Your task to perform on an android device: Adidas is my favorite brand, so look at for women's walking shoes with Adidas under the brand filter in the Flipkart app.
Image 0: 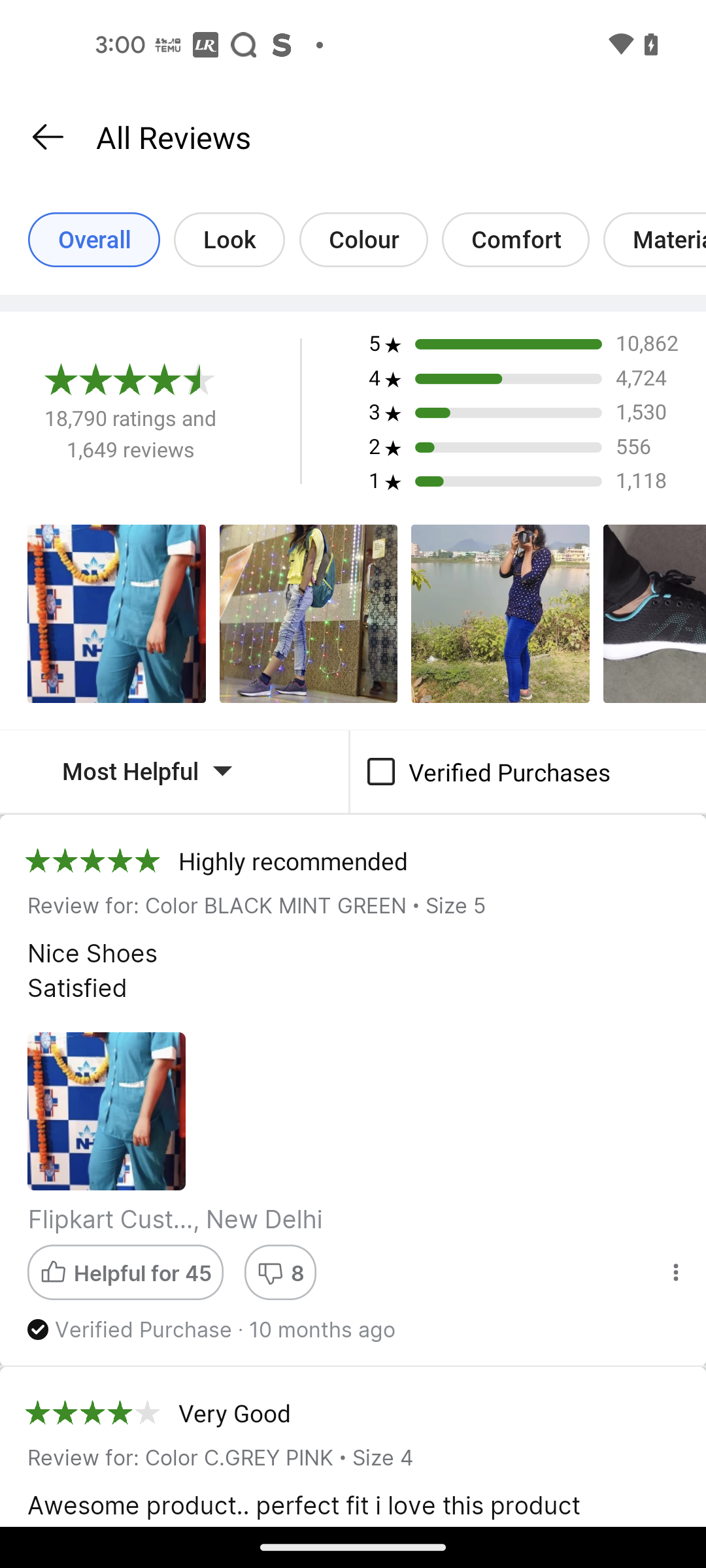
Go back to the previous screen
Step 0: press back button
Image 1: 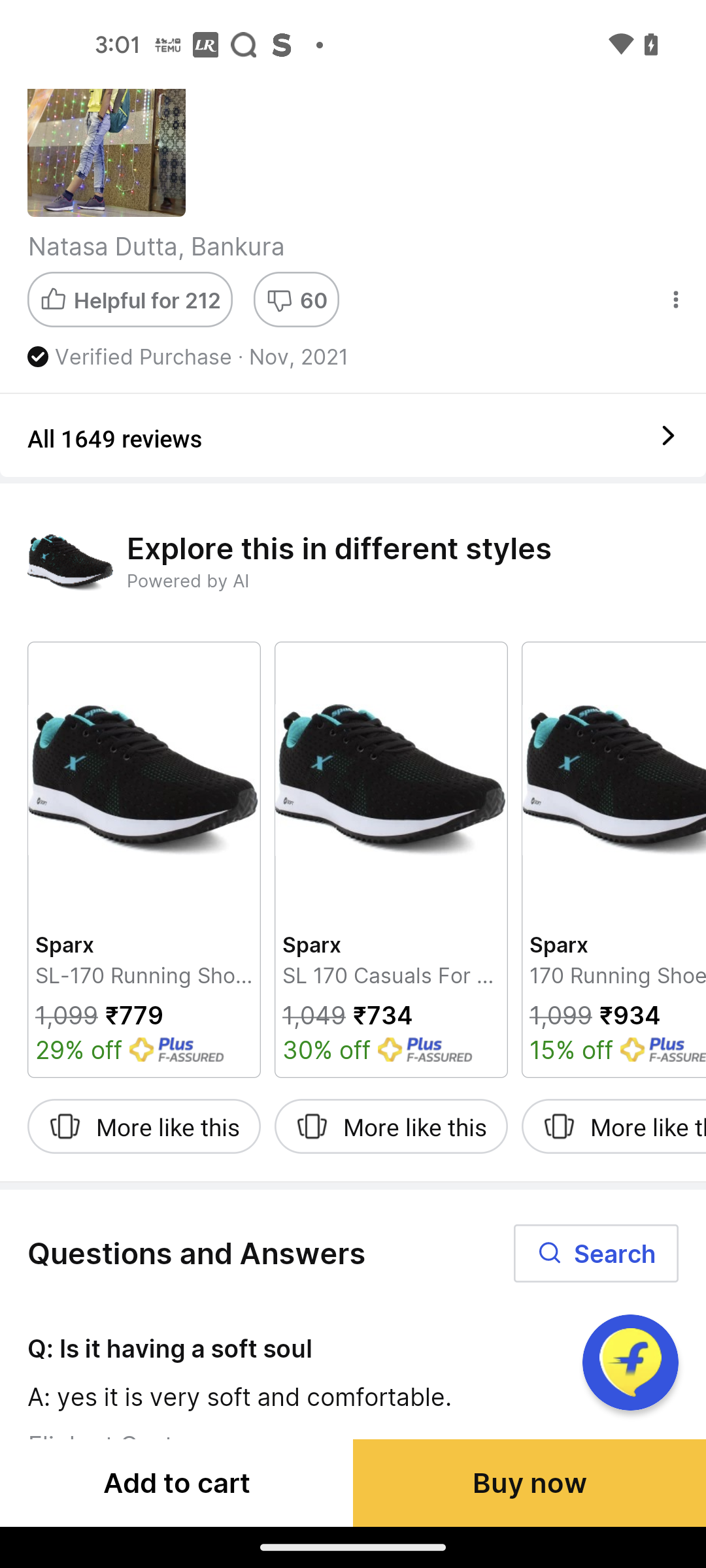
Go back to the previous screen
Step 1: press back button
Image 2: 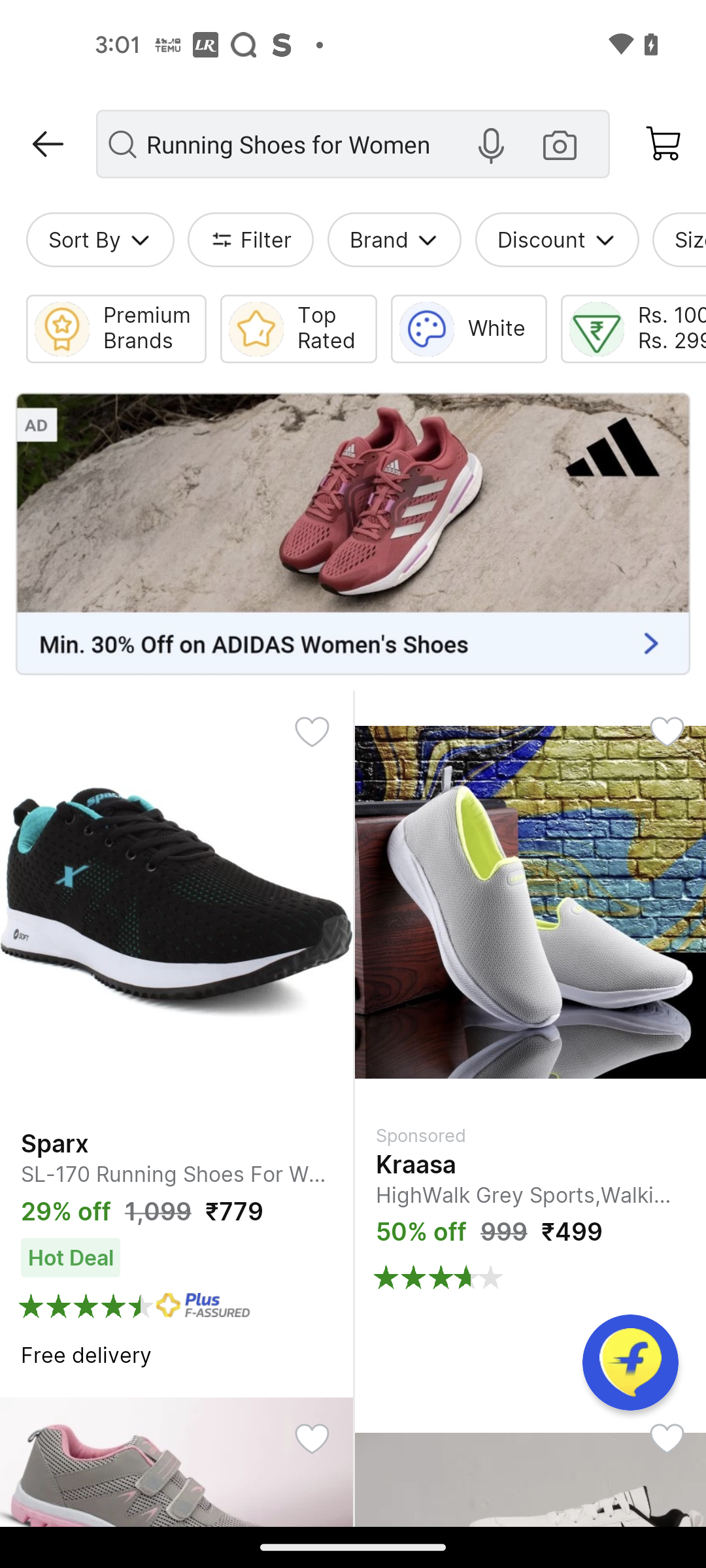
Click on the Filter 
Step 2: click (266, 240)
Image 3: 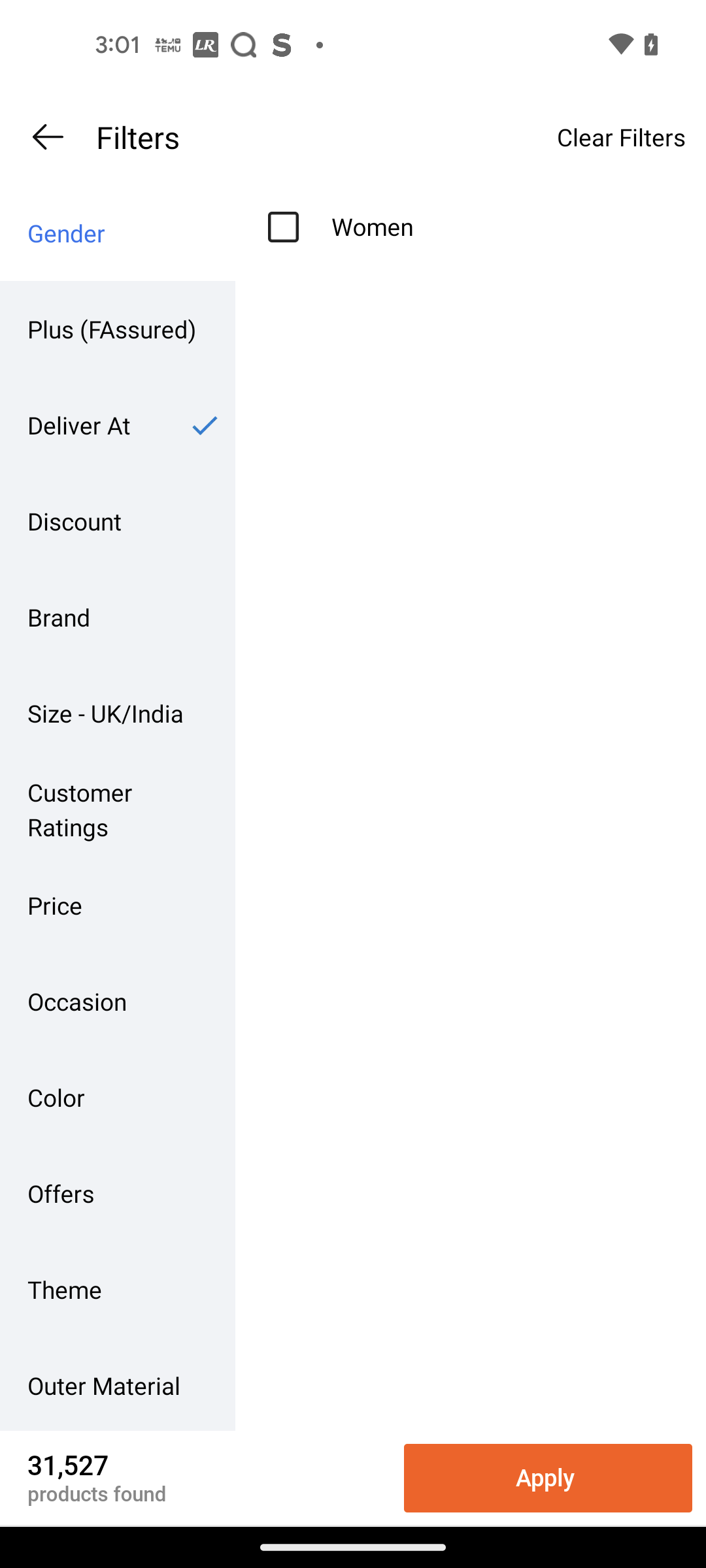
Click on Brand filter
Step 3: click (117, 617)
Image 4: 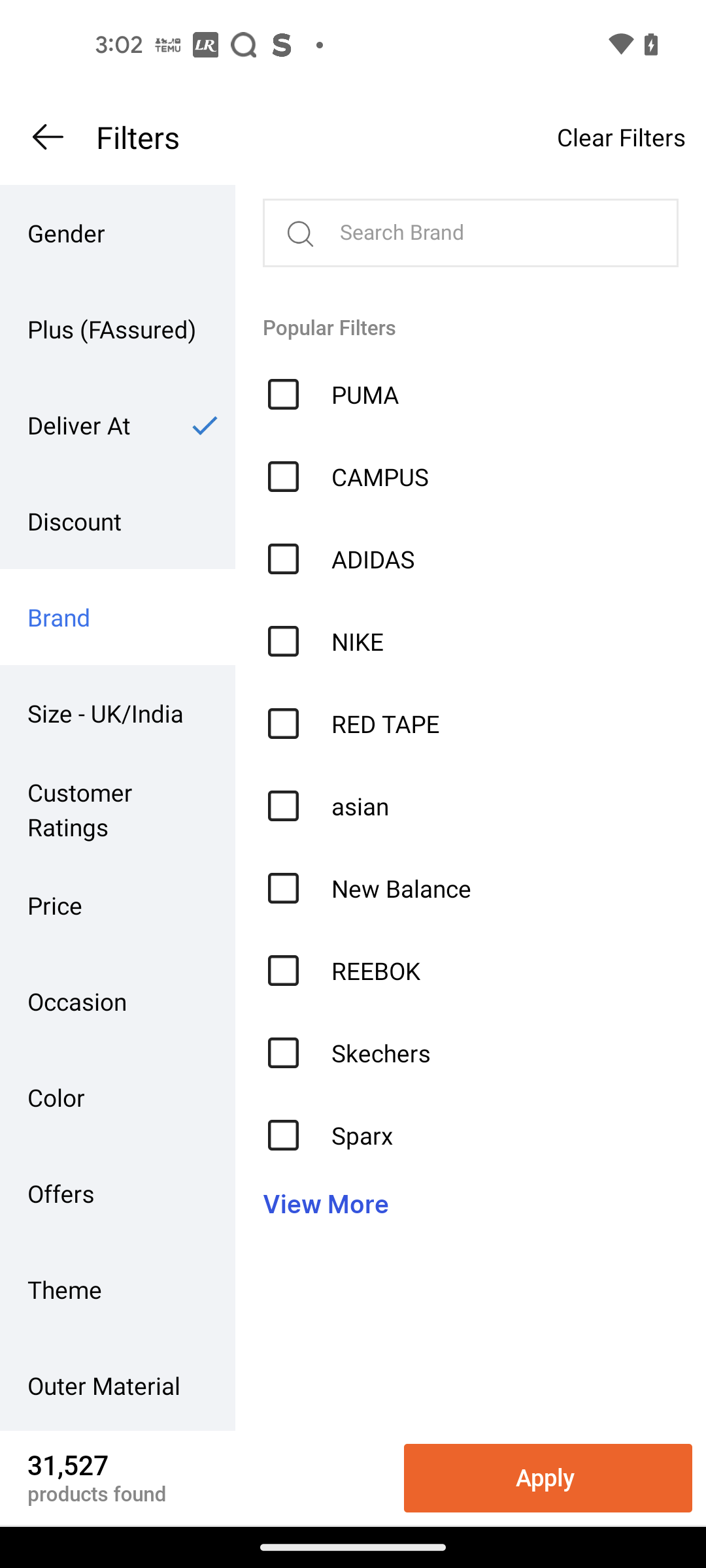
Select Adidas
Step 4: click (285, 564)
Image 5: 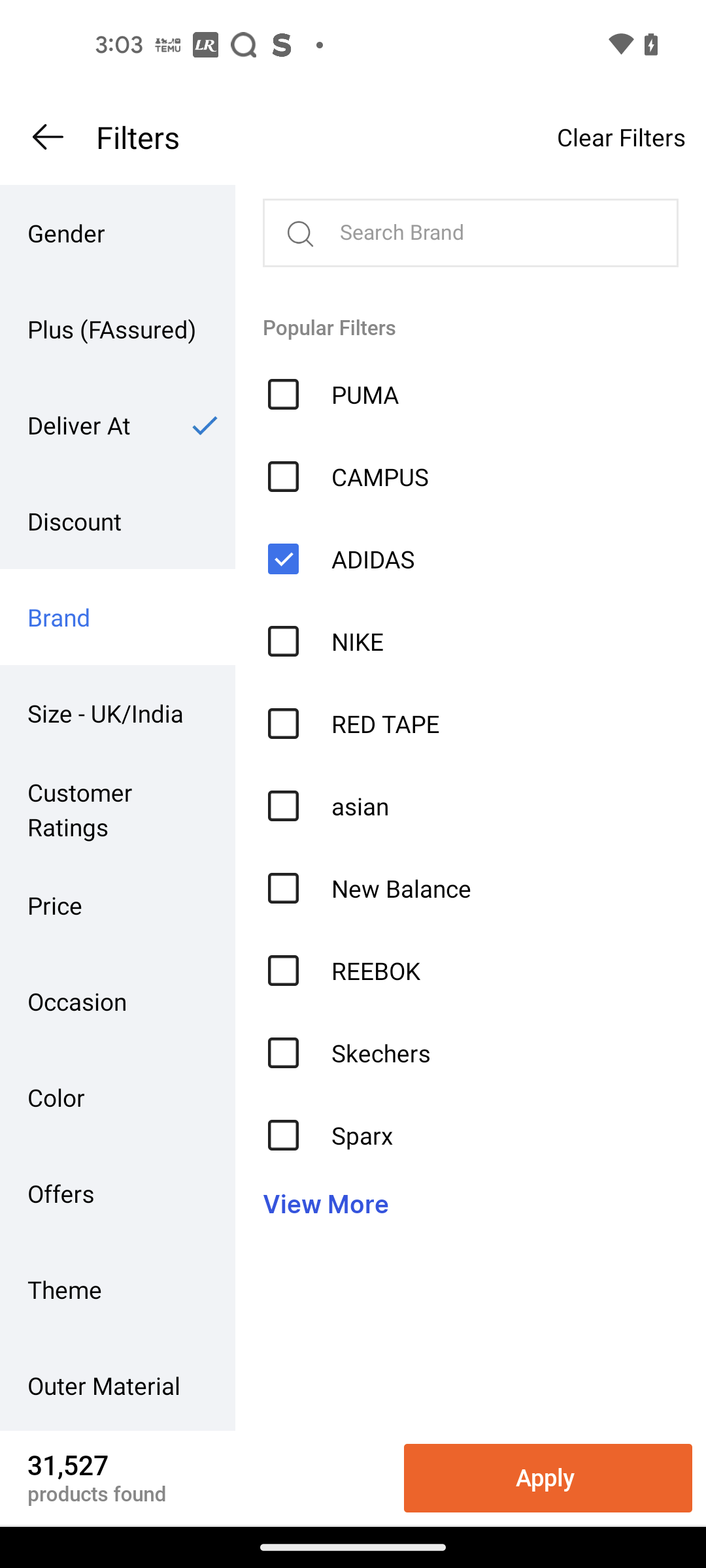
Click on Apply button
Step 5: click (548, 1478)